Your task to perform on an android device: I would like to share the schedule of this bus for tomorrow to my mom at violetvanloon67@gmail.com
Image 0: 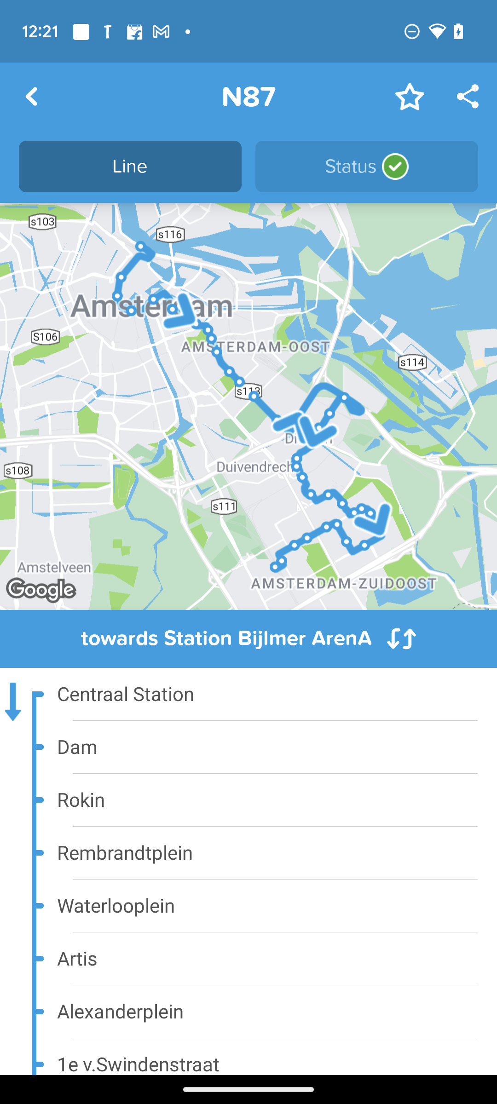
Click on share icon on the top right side of the screen.
Step 0: click (468, 96)
Image 1: 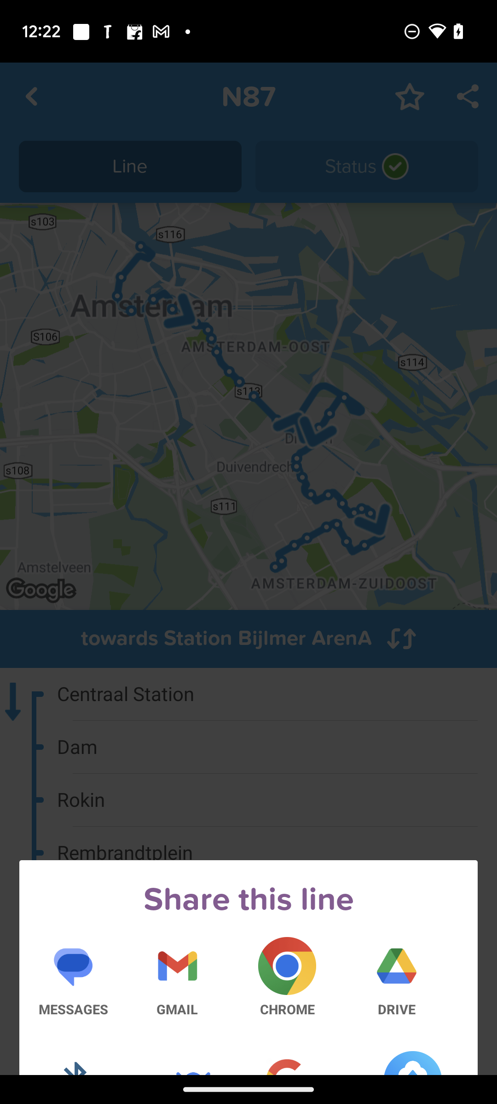
Click on GMAIL icon on the bottom of the screen.
Step 1: click (177, 977)
Image 2: 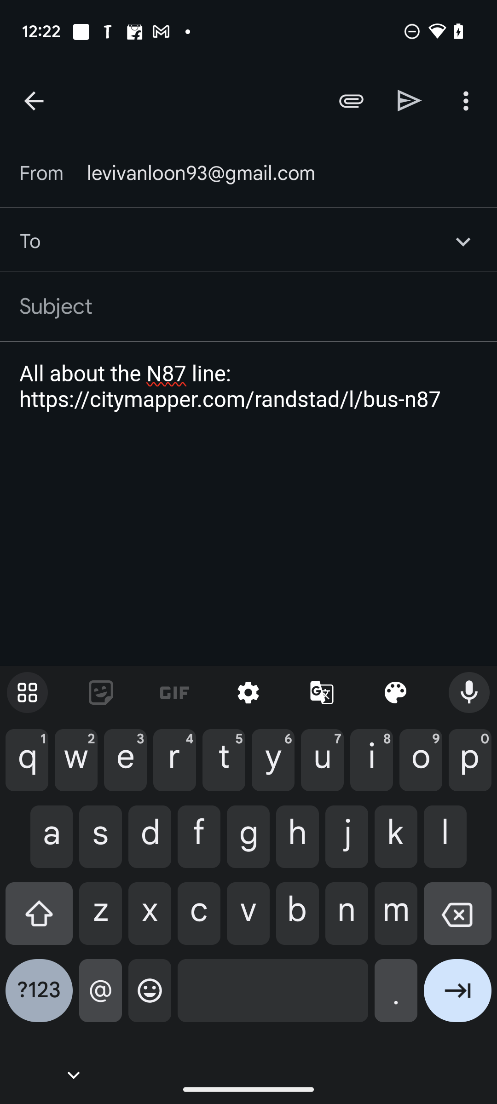
Enter my mother's email address I would like to share the schedule of this bus for tomorrow to my mom at violetvanloon67@gmail.com in the To text box.
Step 2: type "violetvanloon67@gmail.com"
Image 3: 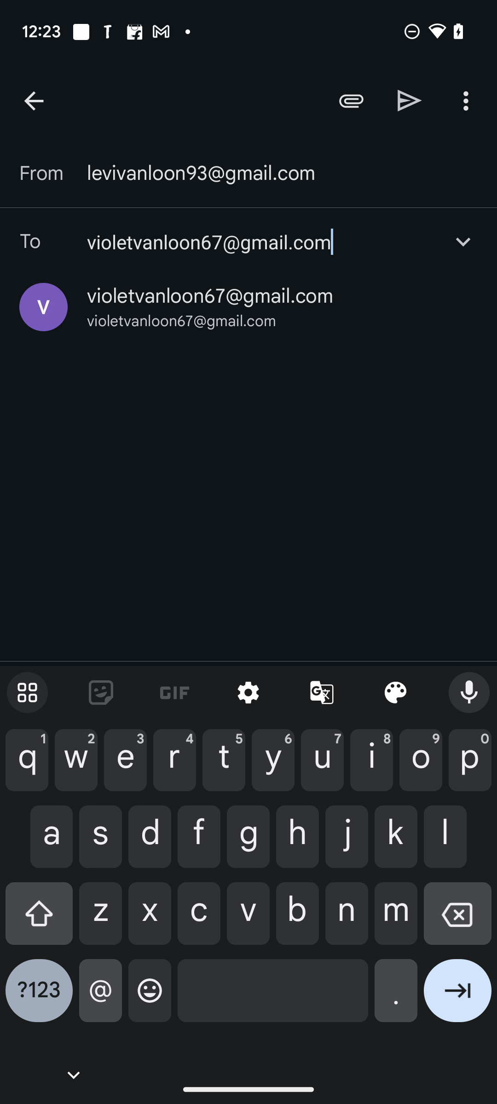
Click on send button on the top right side of the screen.
Step 3: click (410, 100)